Your task to perform on an android device: Open the pull&bear app, I would want to look for jackets for myself as I will be traveling on vacation and will require winter wear.
Image 0: 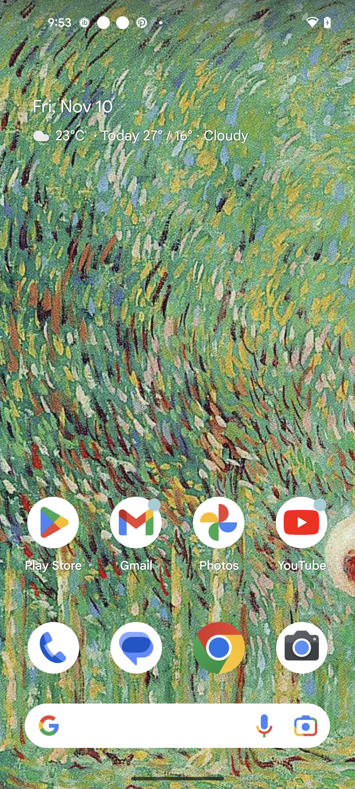
Open the Pull&bear app
Step 0: open app "Pull&Bear"
Image 1: 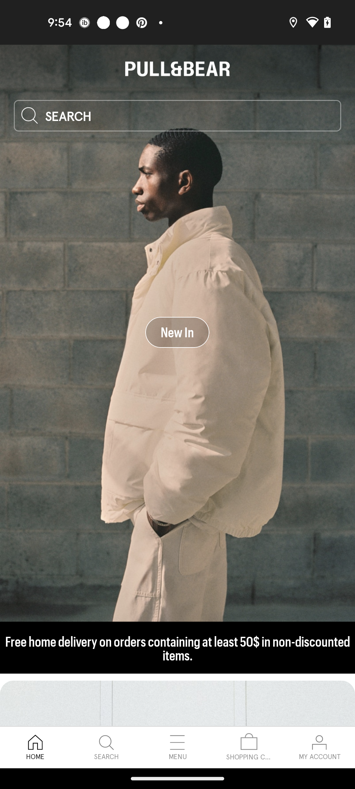
Click on the search bar
Step 1: click (68, 116)
Image 2: 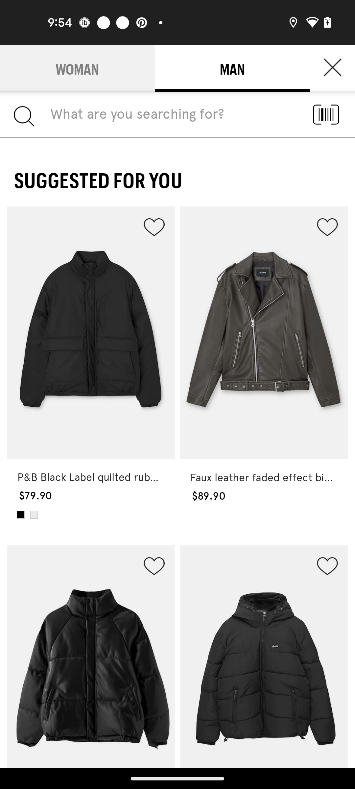
Search for Jackets
Step 2: click (178, 114)
Image 3: 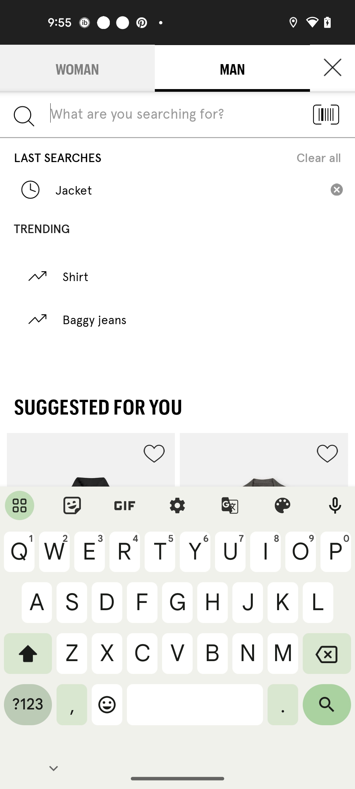
Search for Jackets
Step 3: type "Jacket"
Image 4: 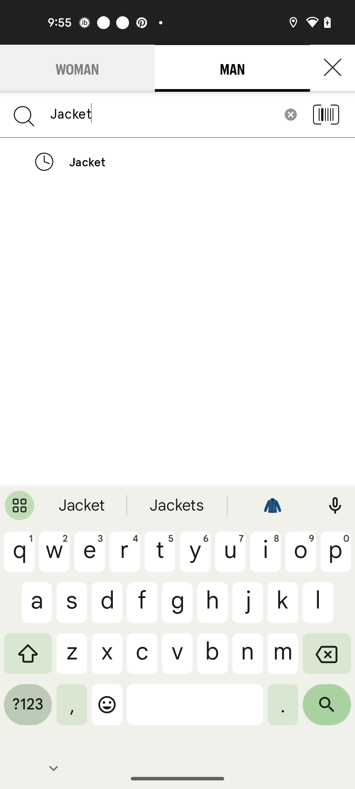
Select the first suggestion
Step 4: click (203, 161)
Image 5: 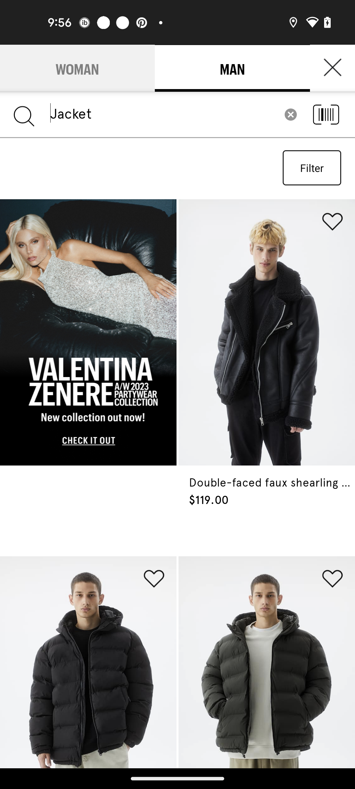
Swipe up 
Step 5: scroll down